Your task to perform on an android device: On the Expedia app, search for a one-way flight from Amsterdam to Berlin on December 17 for one adult.
Image 0: 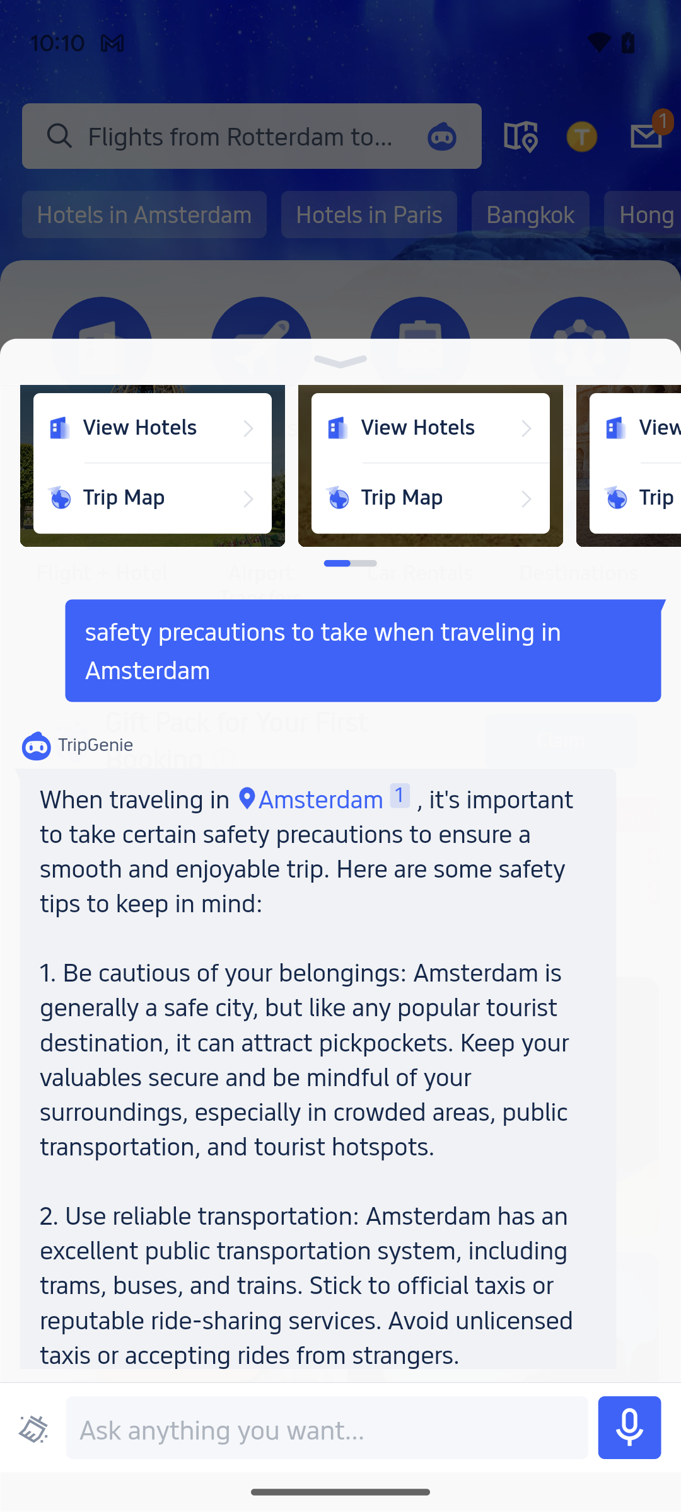
Open the Expedia app.
Step 0: open app "Expedia"
Image 1: 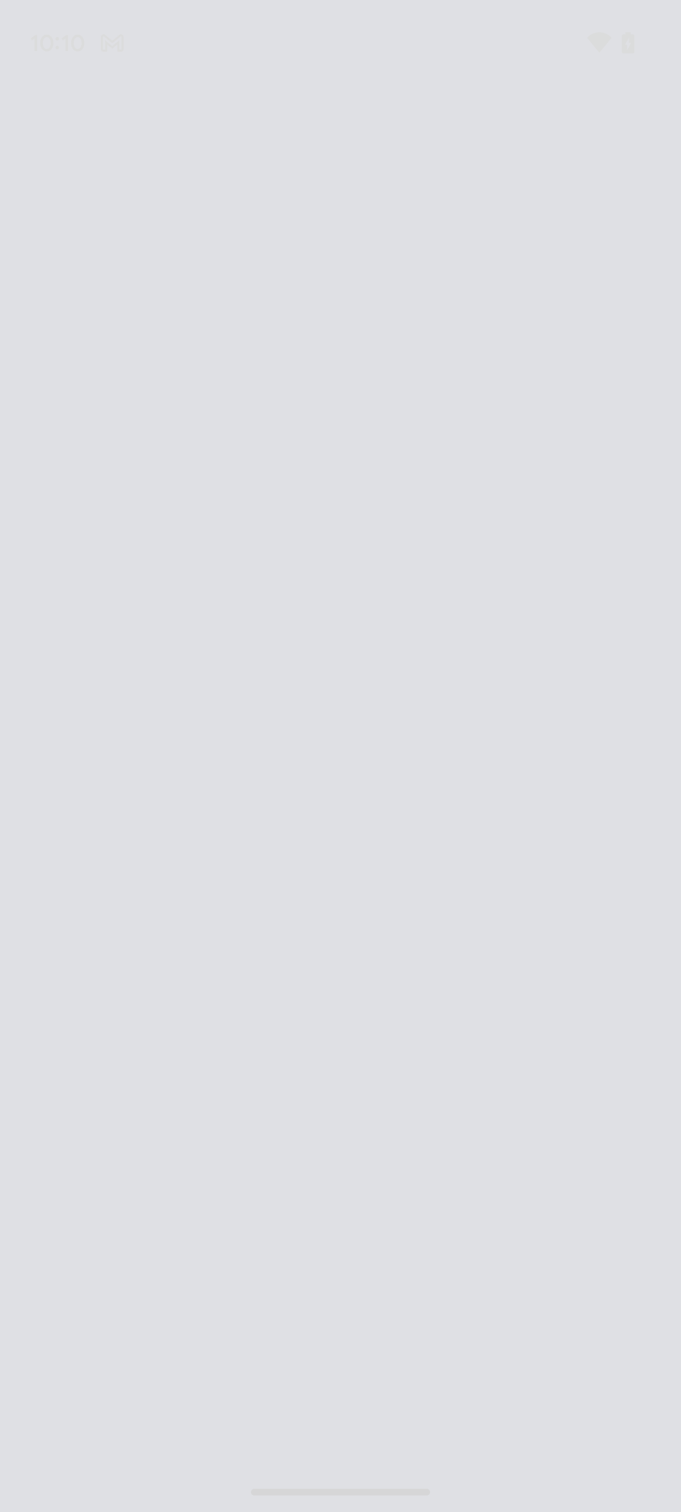
Open the Expedia app.
Step 1: wait
Image 2: 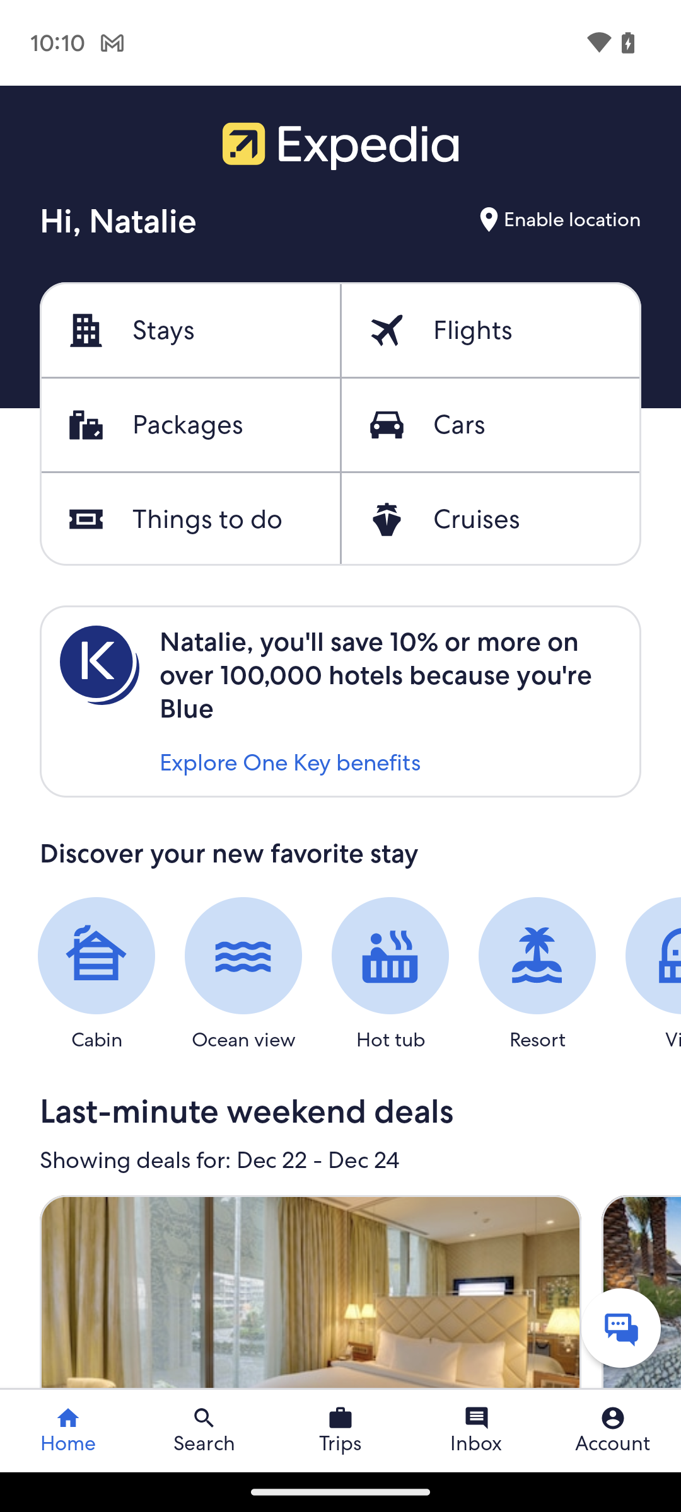
Click on the Flights icon at the top of the screen.
Step 2: click (473, 331)
Image 3: 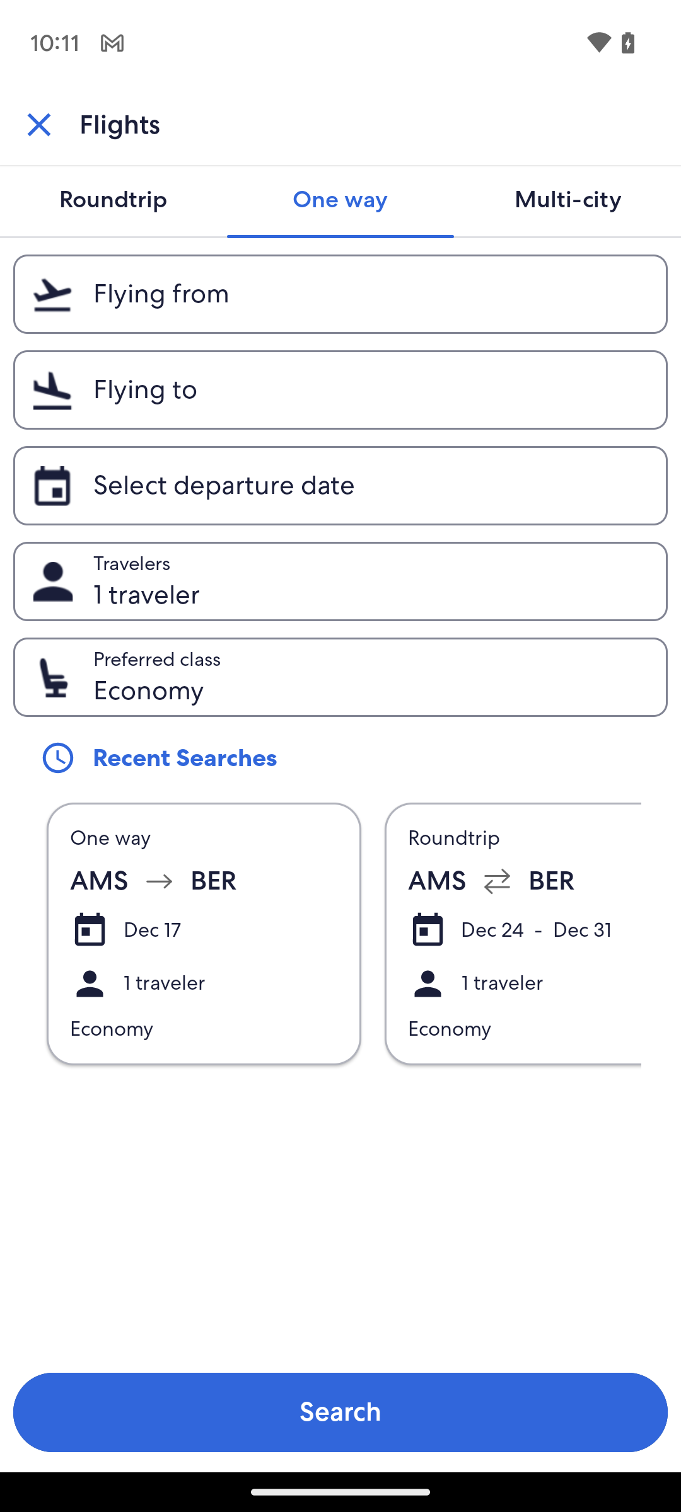
Click on the Flying from tab.
Step 3: click (370, 294)
Image 4: 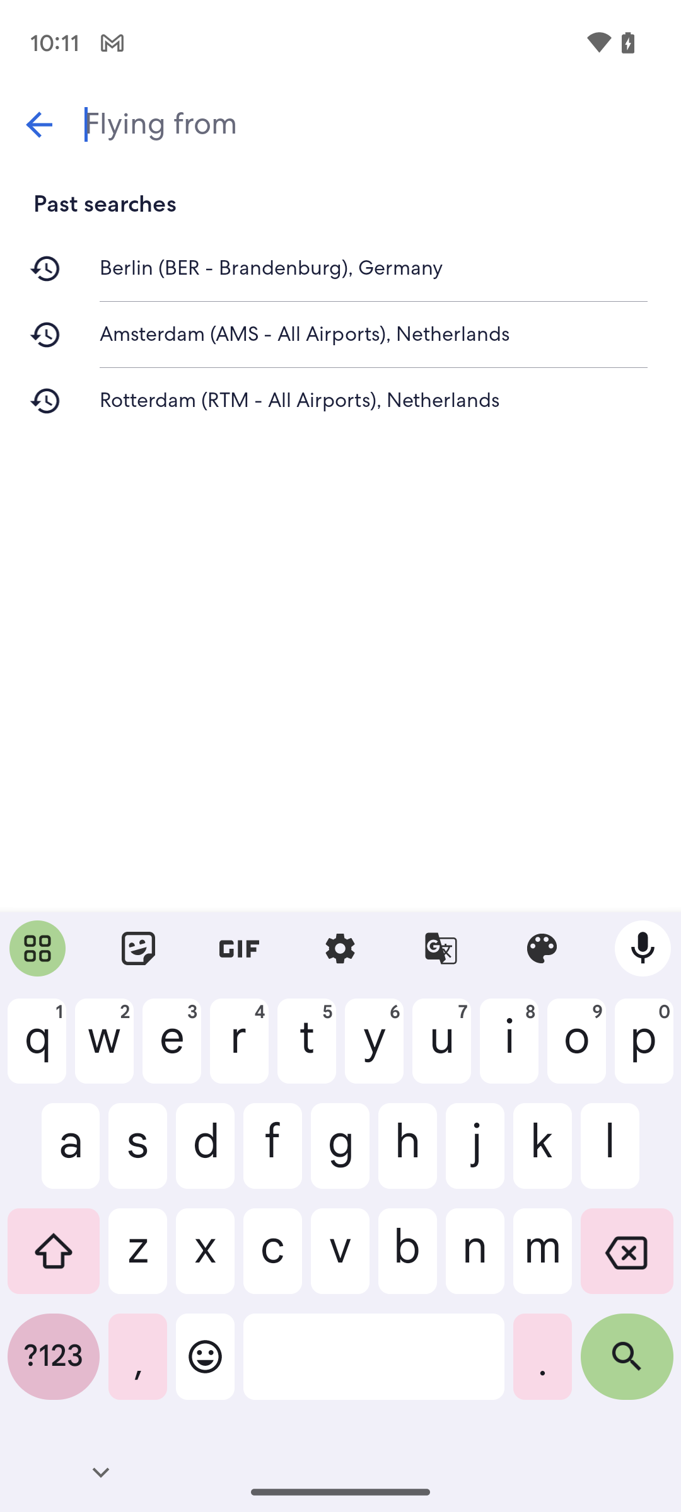
Type in Amsterdam.
Step 4: type "Amsterdam"
Image 5: 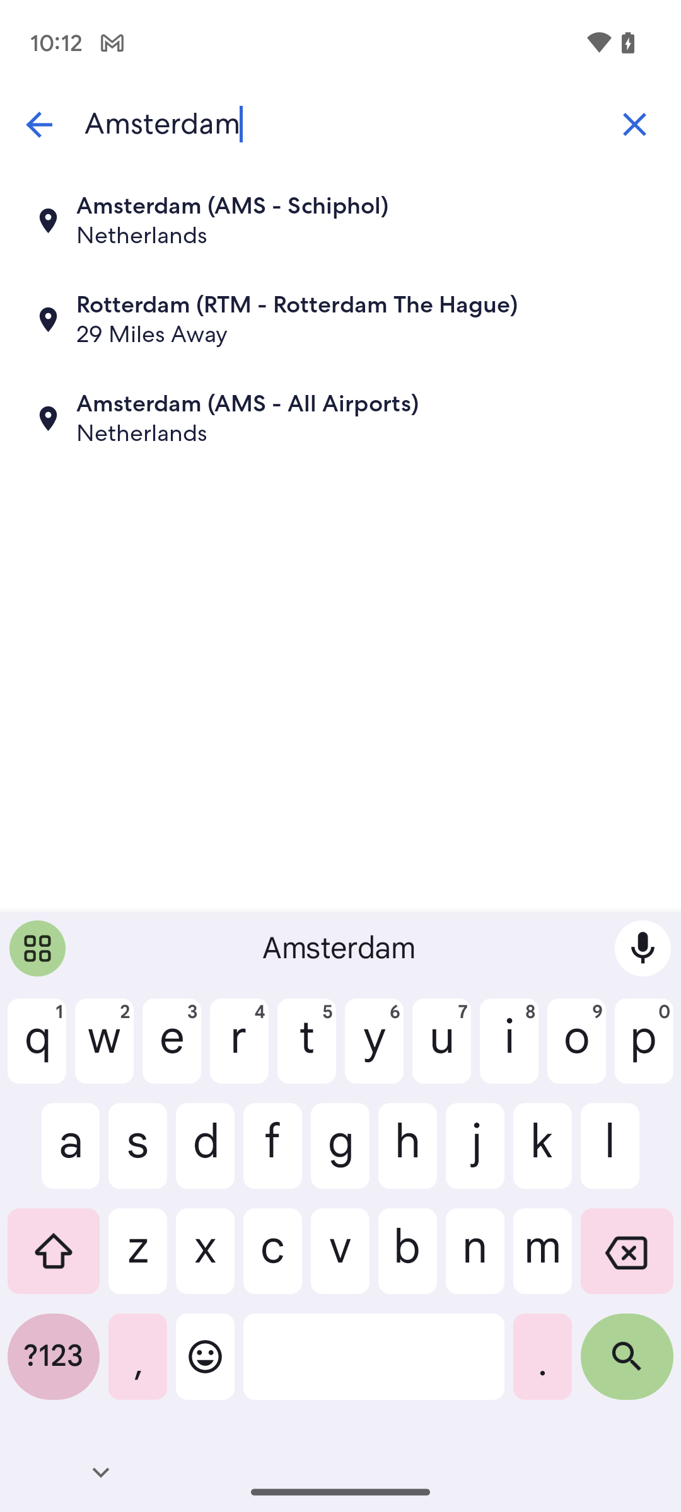
Click on the Last search result.
Step 5: click (327, 427)
Image 6: 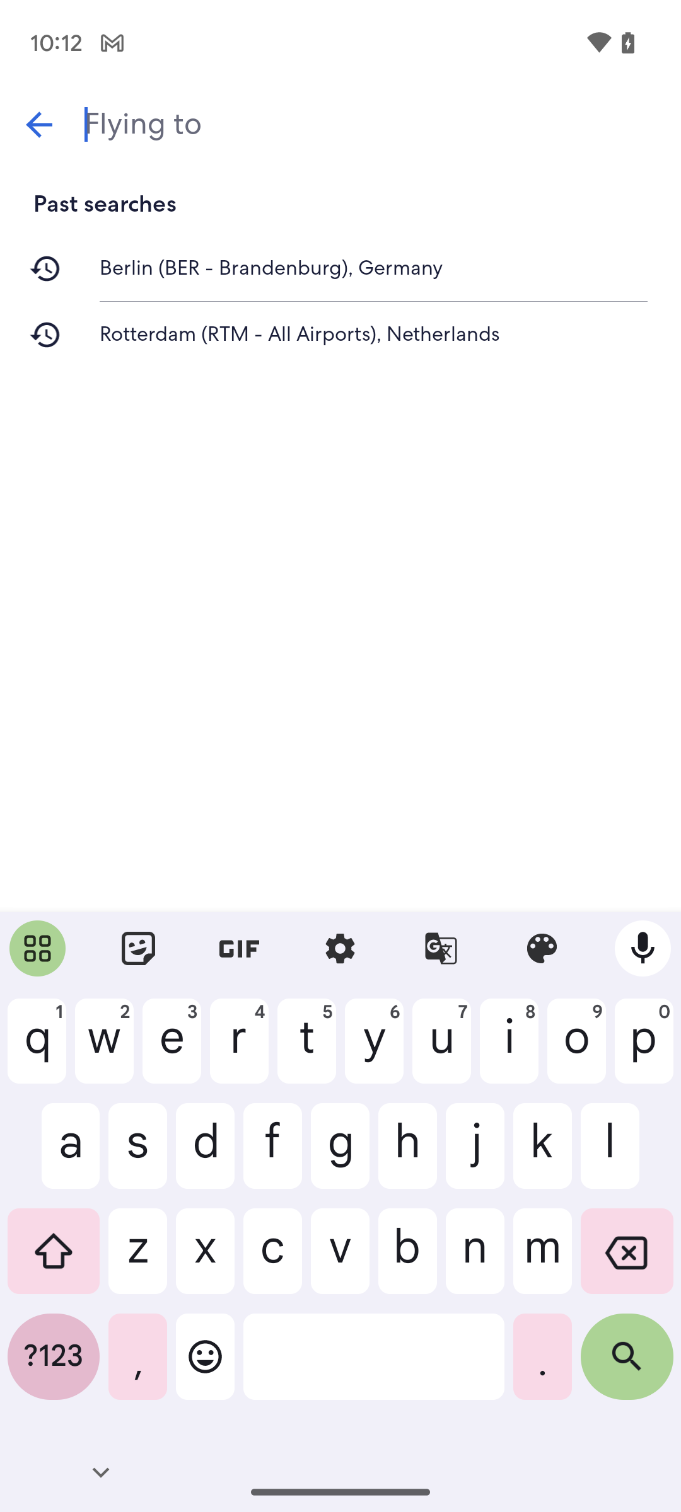
Type in Berlin.
Step 6: type "Berlin"
Image 7: 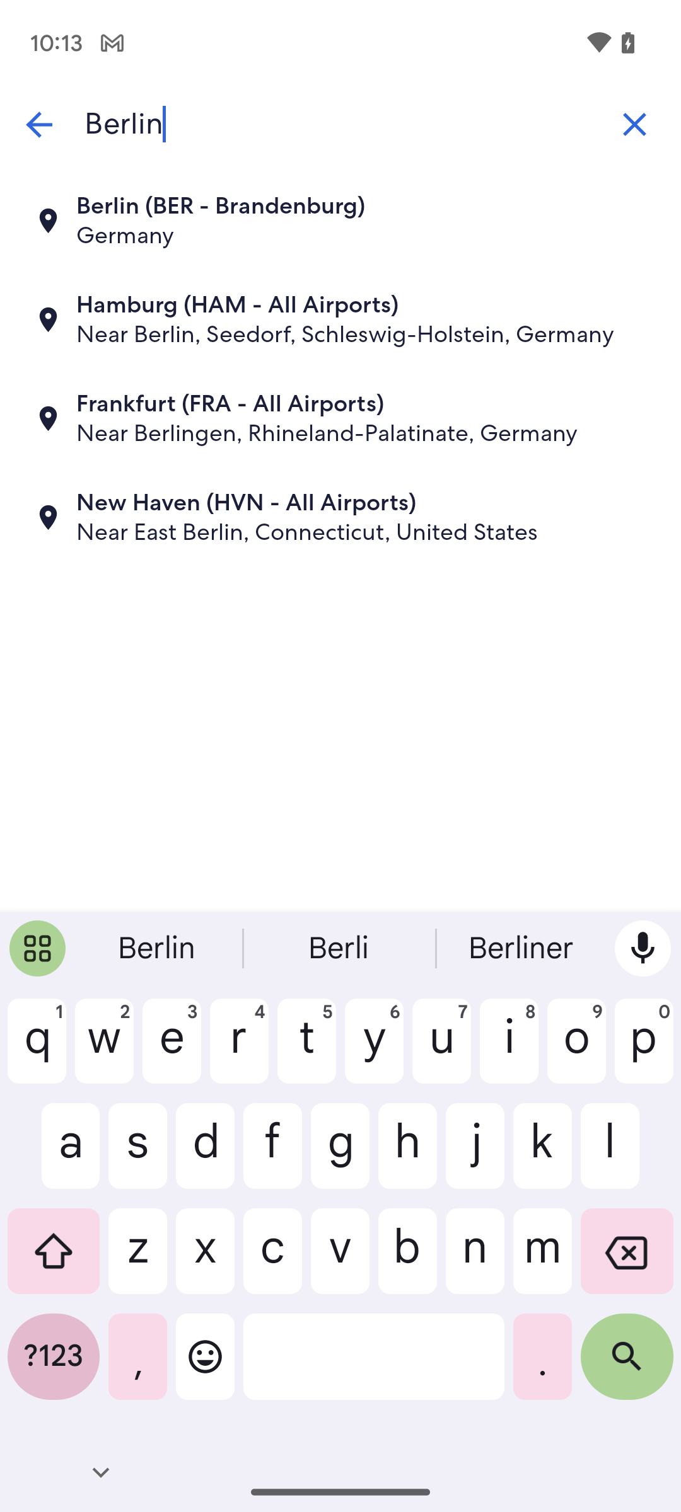
Click on the first search result.
Step 7: click (340, 201)
Image 8: 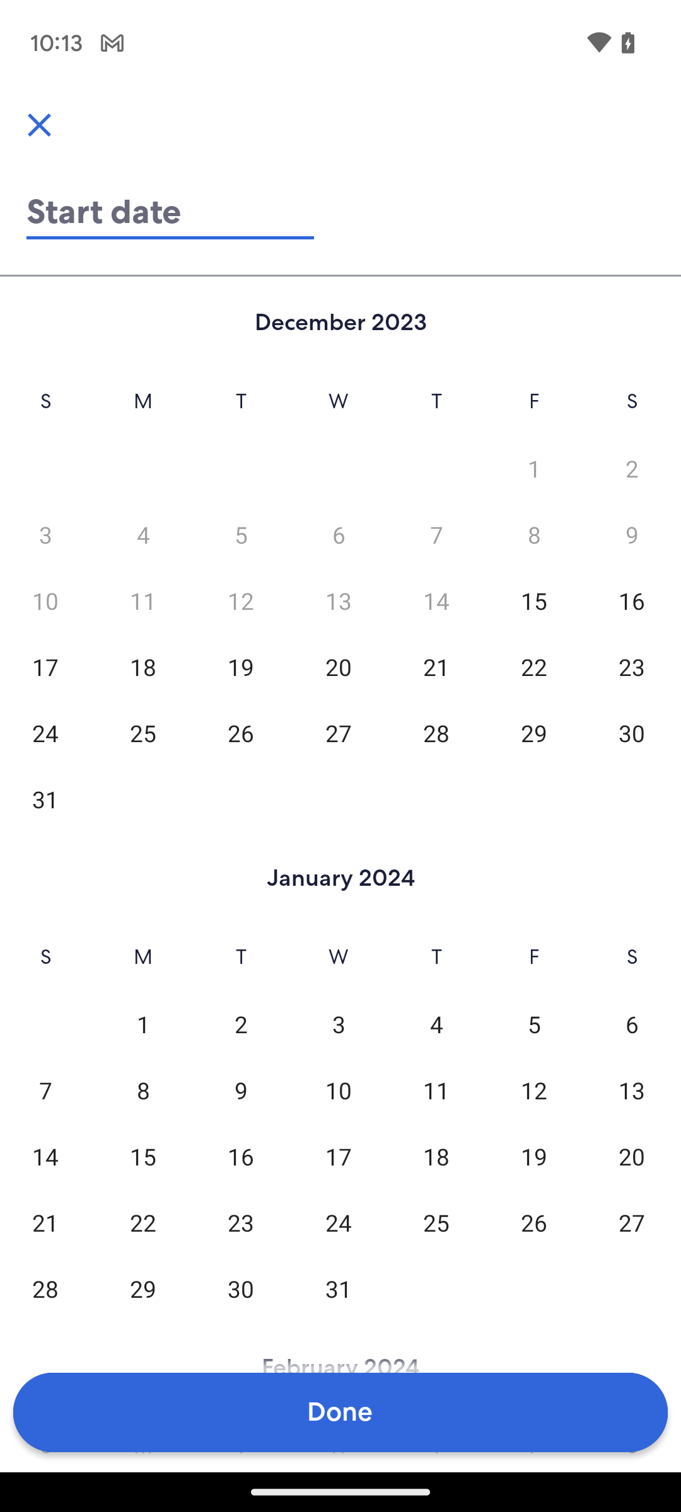
Select the 17th December.
Step 8: click (45, 667)
Image 9: 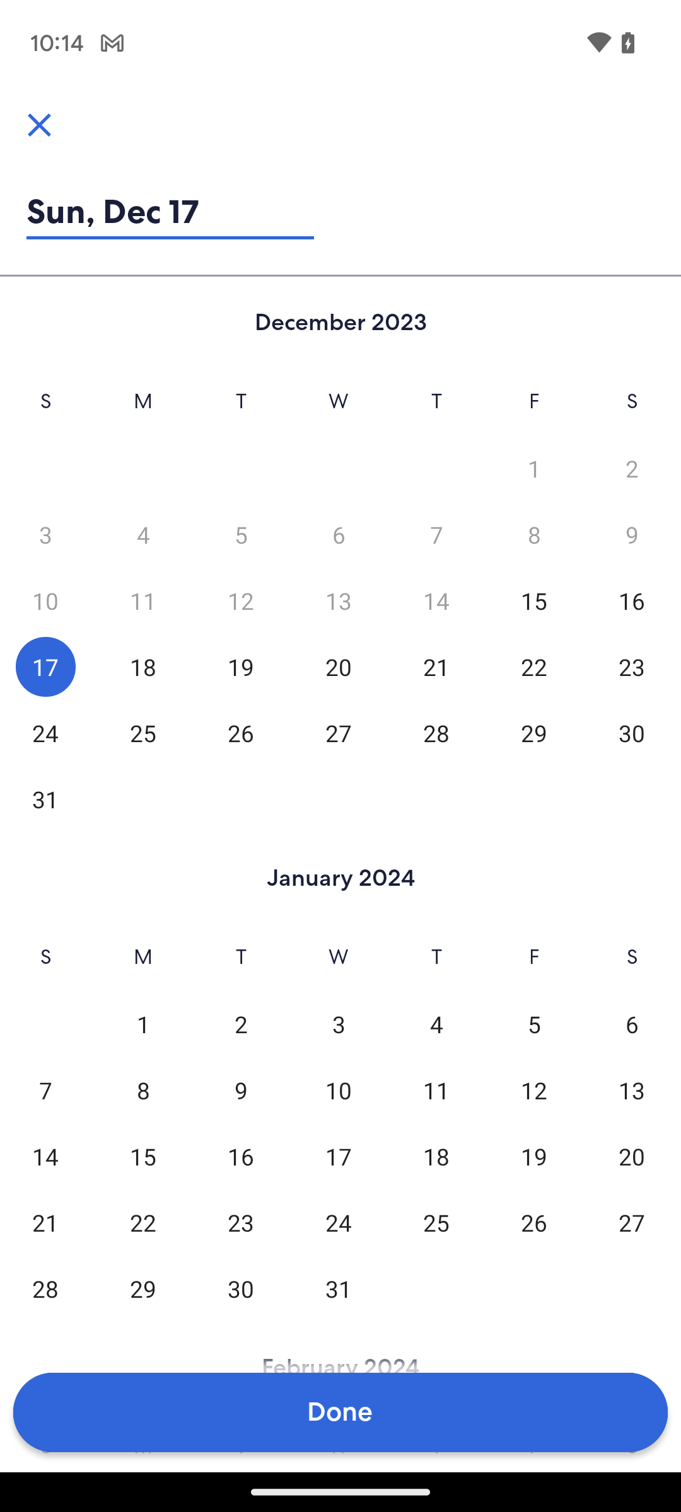
Click on the Done tab at the bottom of the screen.
Step 9: click (340, 1412)
Image 10: 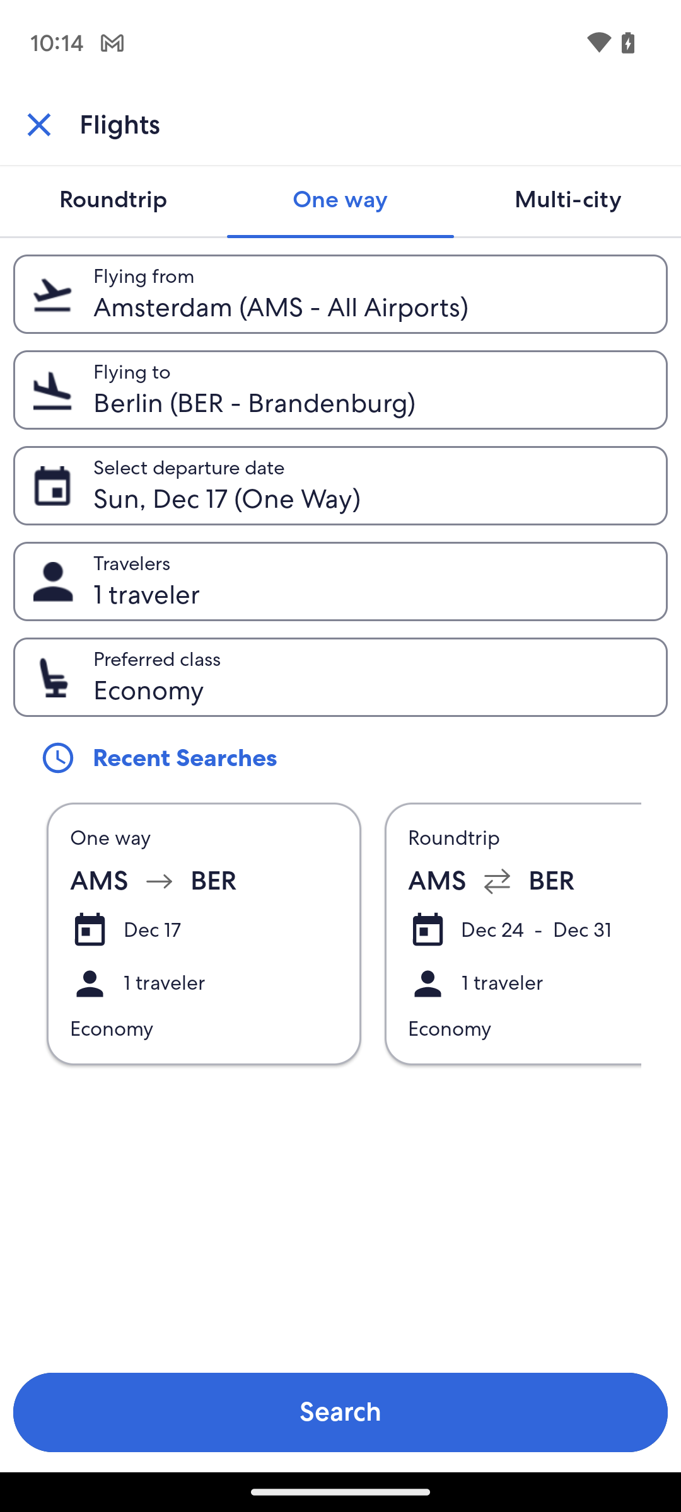
Click on the Search tab at the bottom of the screen.
Step 10: click (340, 1412)